Your task to perform on an android device: Open the Starva app and track your progress.
Image 0: 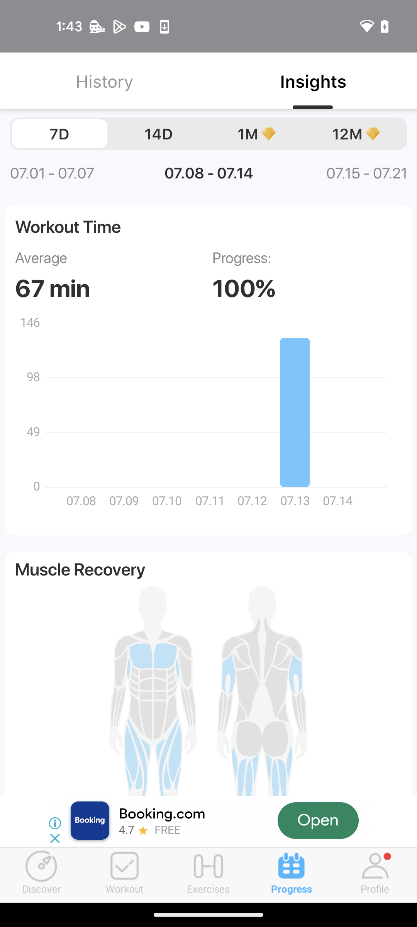
Open the Starva app
Step 0: open app "Strava"
Image 1: 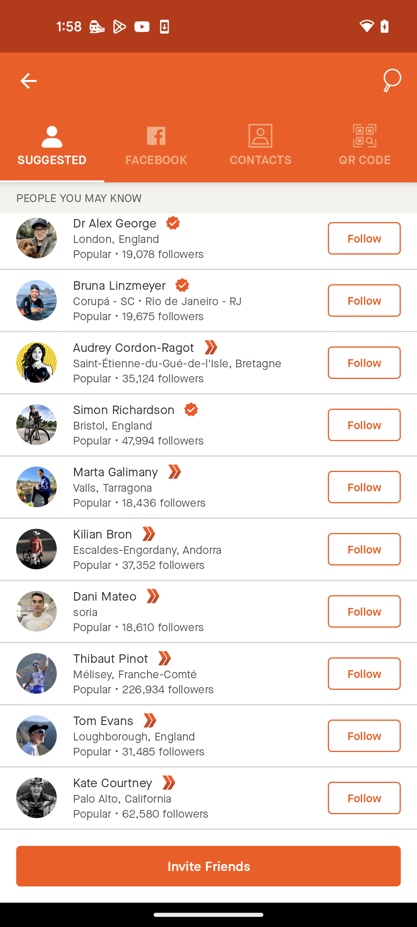
Go back to the previous screen
Step 1: press back button
Image 2: 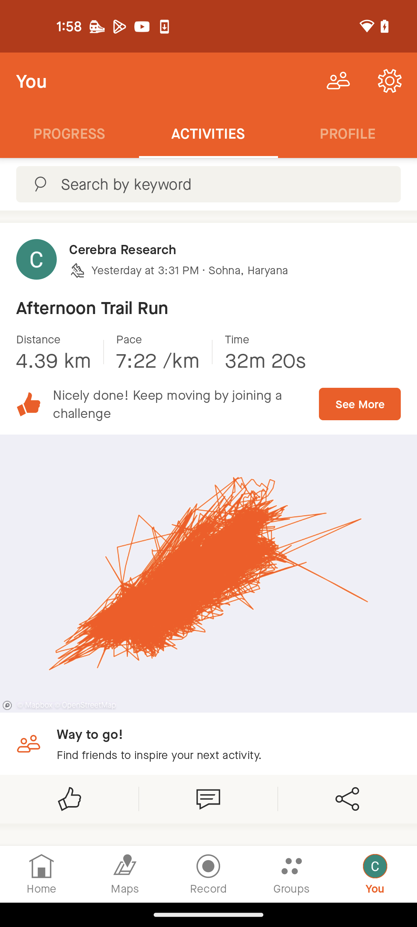
Click on PROGRESS section
Step 2: click (69, 133)